Your task to perform on an android device: In the Sketchbook app, Since I have some spare time, I'm thinking about creating a Sketch and adjusting the canvas size to 1080 x 2264.
Image 0: 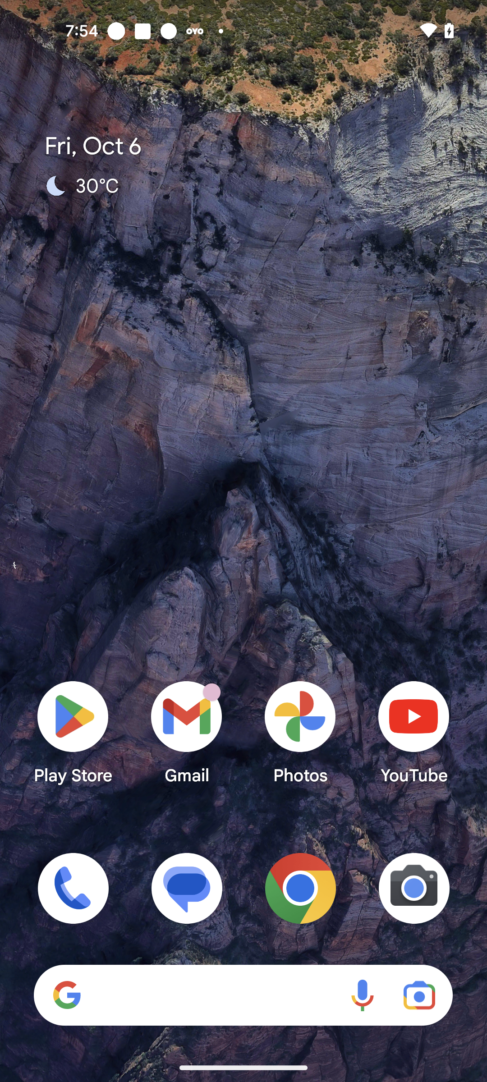
Open Sketchbook app
Step 0: open app "Sketchbook"
Image 1: 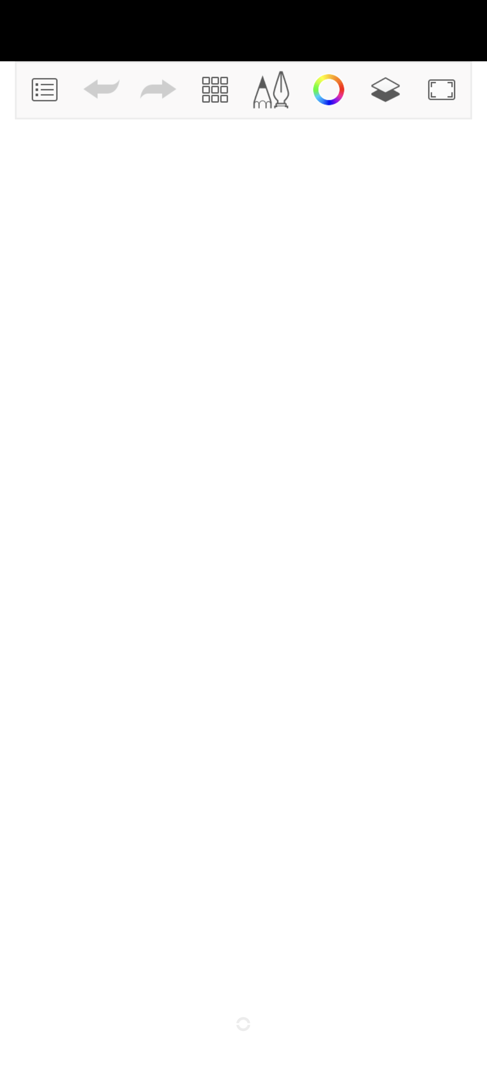
Click on the Menu bar icon at the top left corner of the screen
Step 1: click (38, 87)
Image 2: 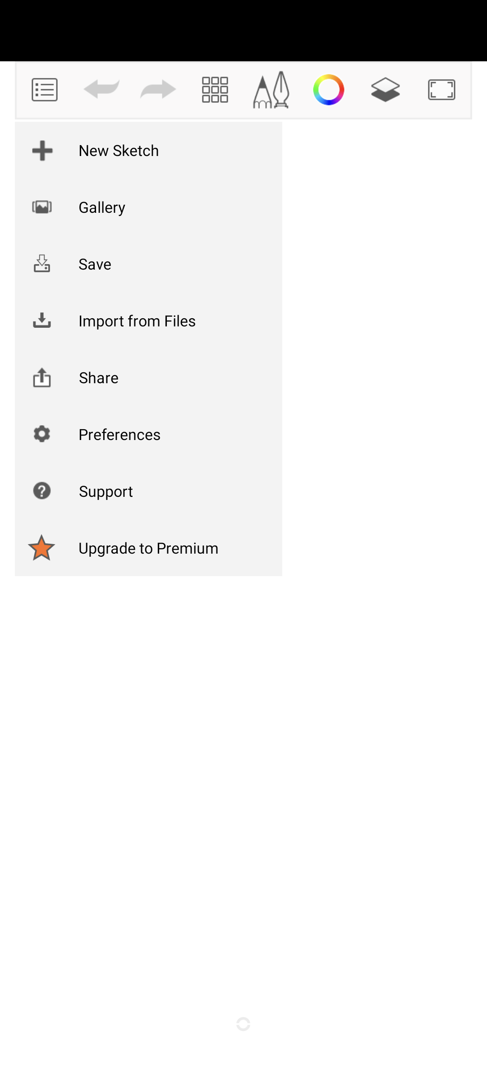
Click on the New Sketch option
Step 2: click (119, 150)
Image 3: 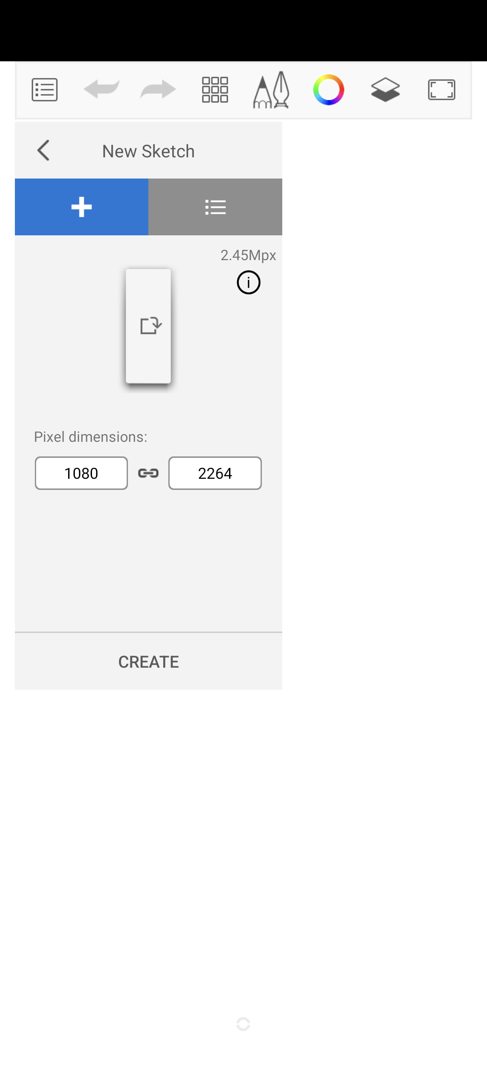
Click on the Create option
Step 3: click (148, 661)